Your task to perform on an android device: Create a folder for me with the name "beautiful photos" and move the Queen Elizabeth Park photo into that folder.
Image 0: 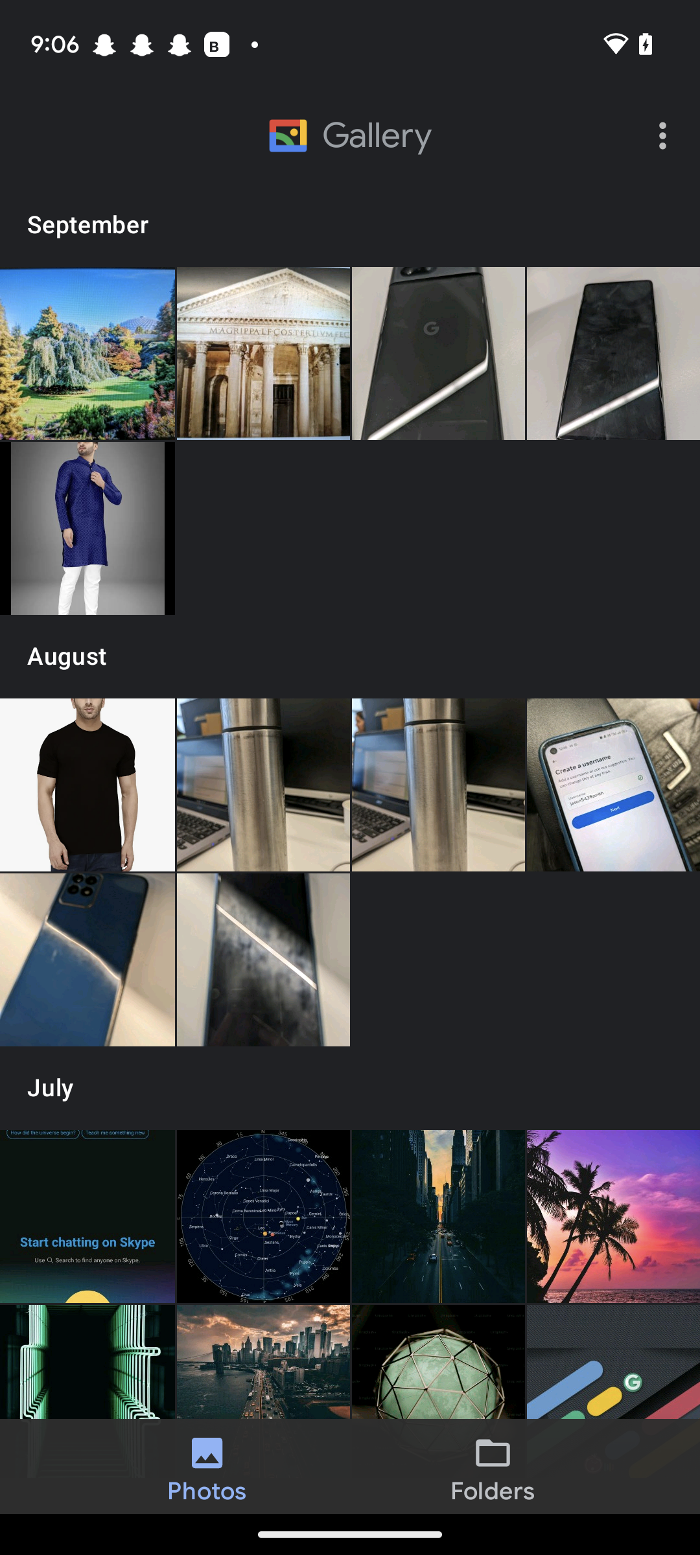
click on the tab "folders" at the bottom right corner of the screen.
Step 0: click (493, 1466)
Image 1: 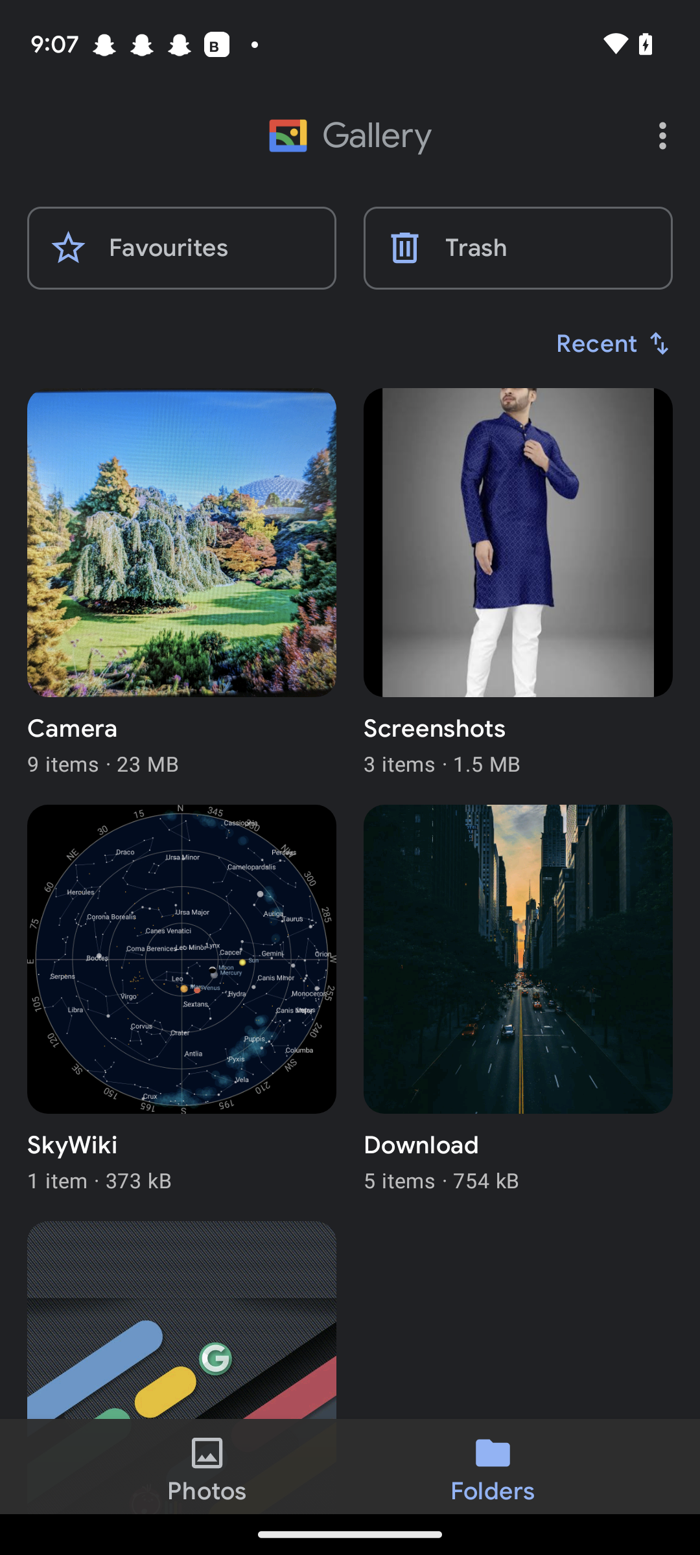
click on the three dots at the top right corner of the screen
Step 1: click (666, 135)
Image 2: 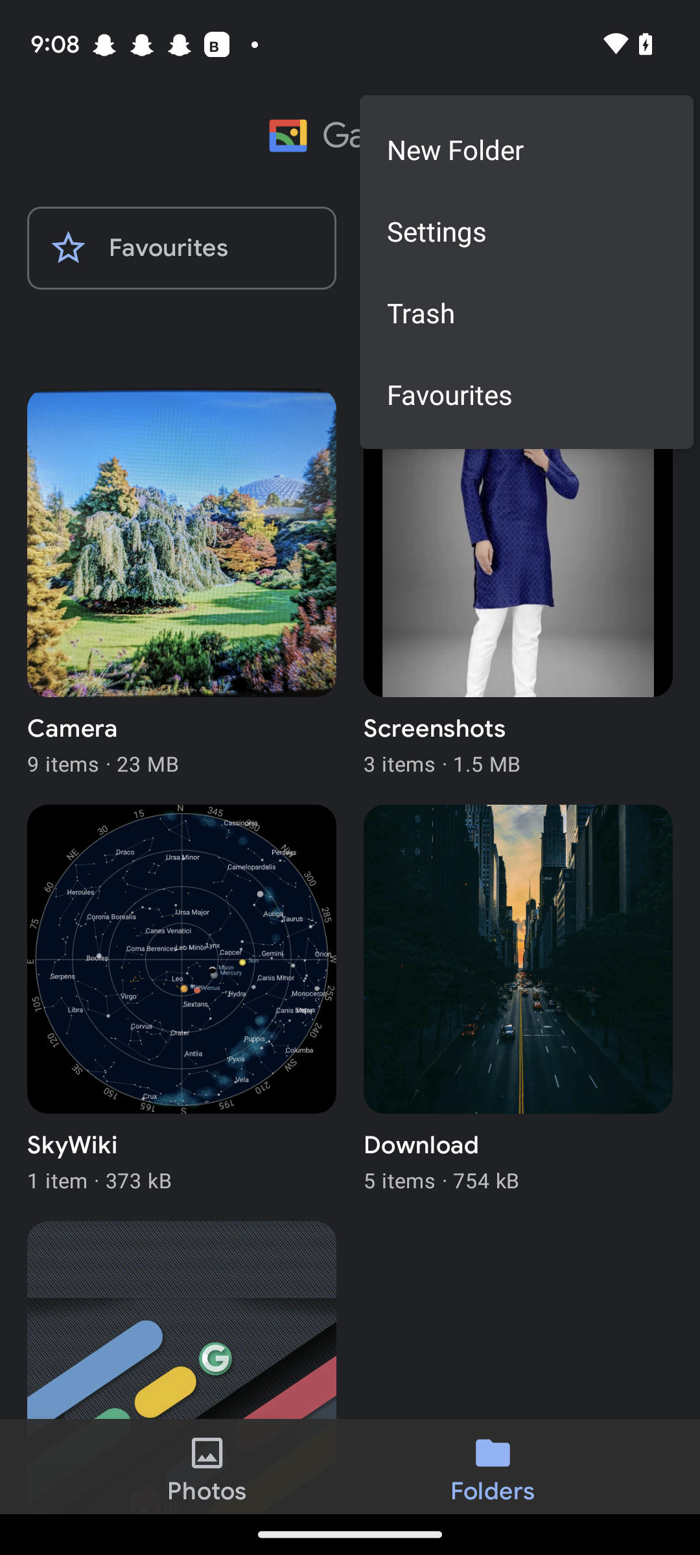
Click on the tab New Folder at the top right.
Step 2: click (526, 149)
Image 3: 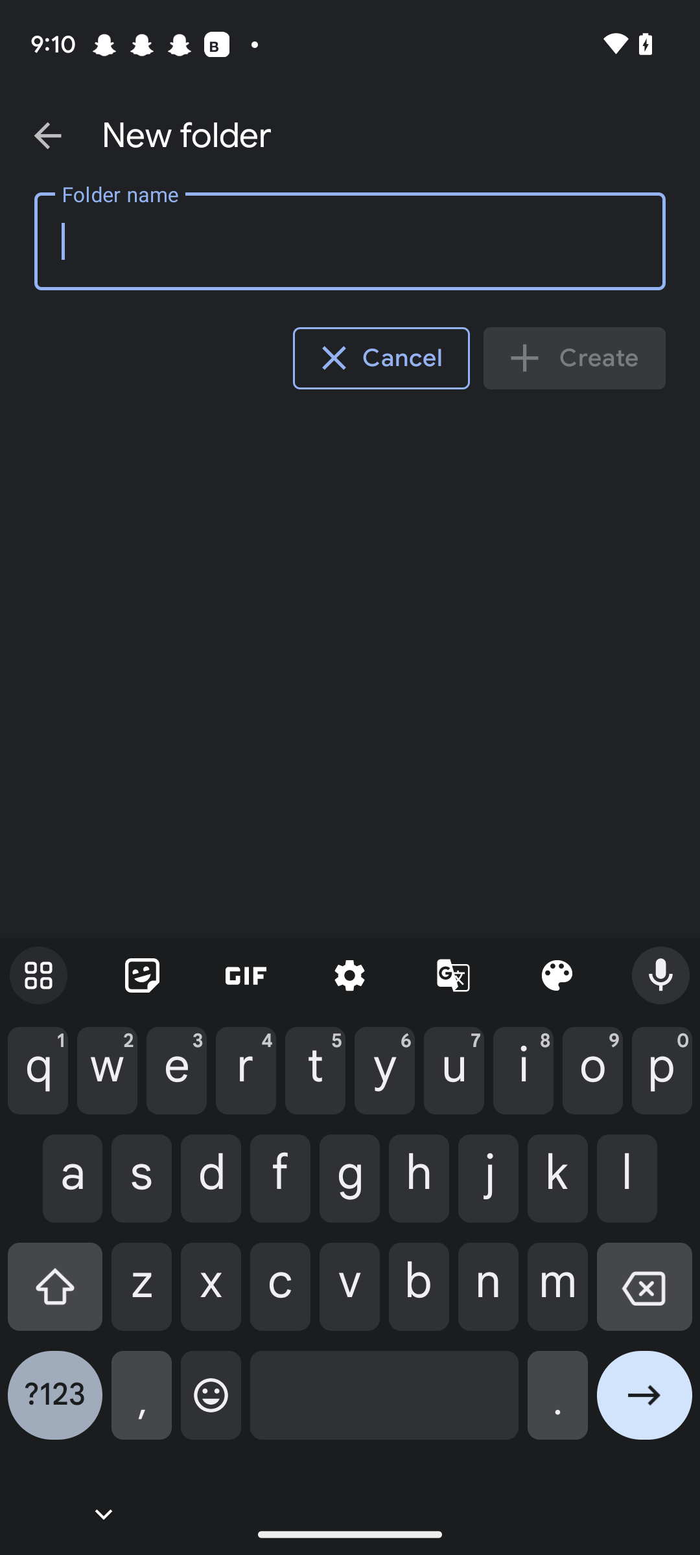
Type "Beautiful photos" in the Folder name box
Step 3: type "Beautiful photos"
Image 4: 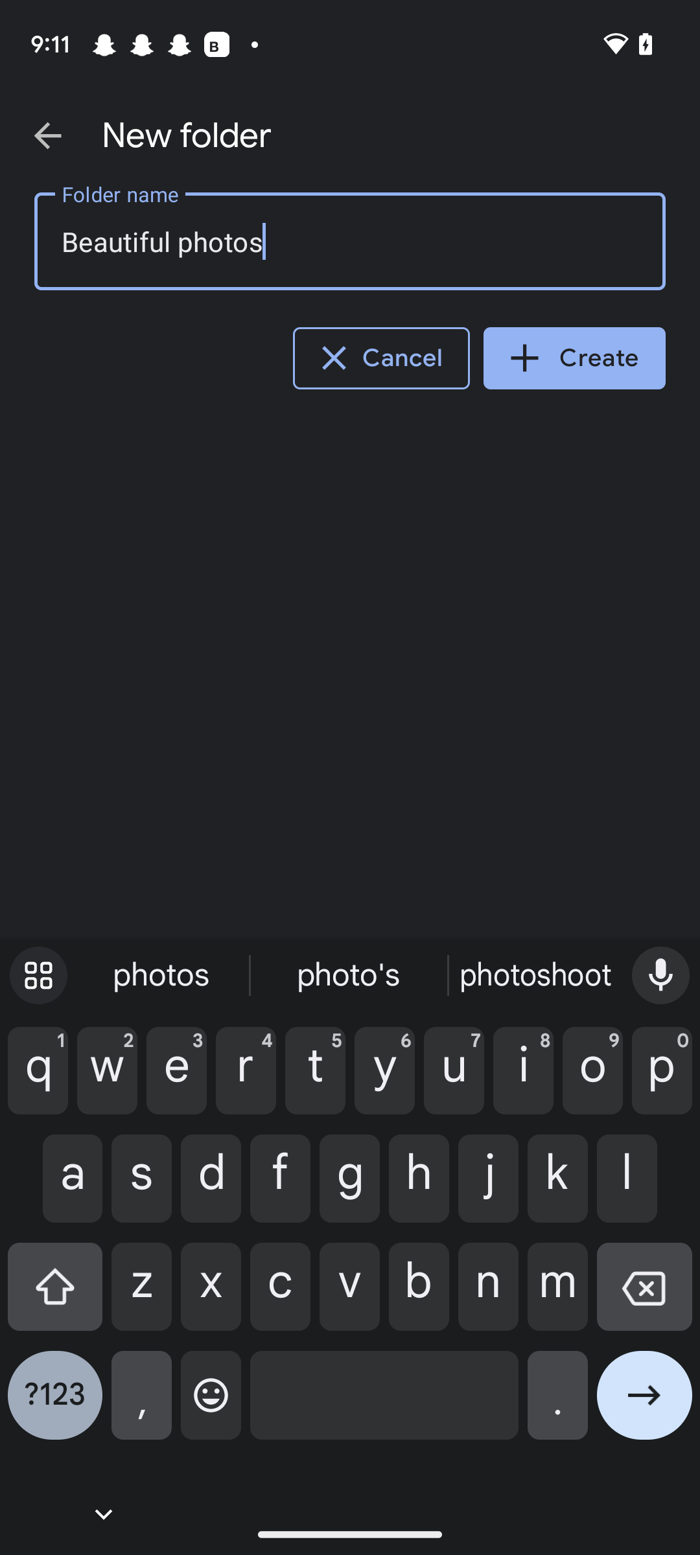
Click on the Tab create.
Step 4: click (574, 358)
Image 6: 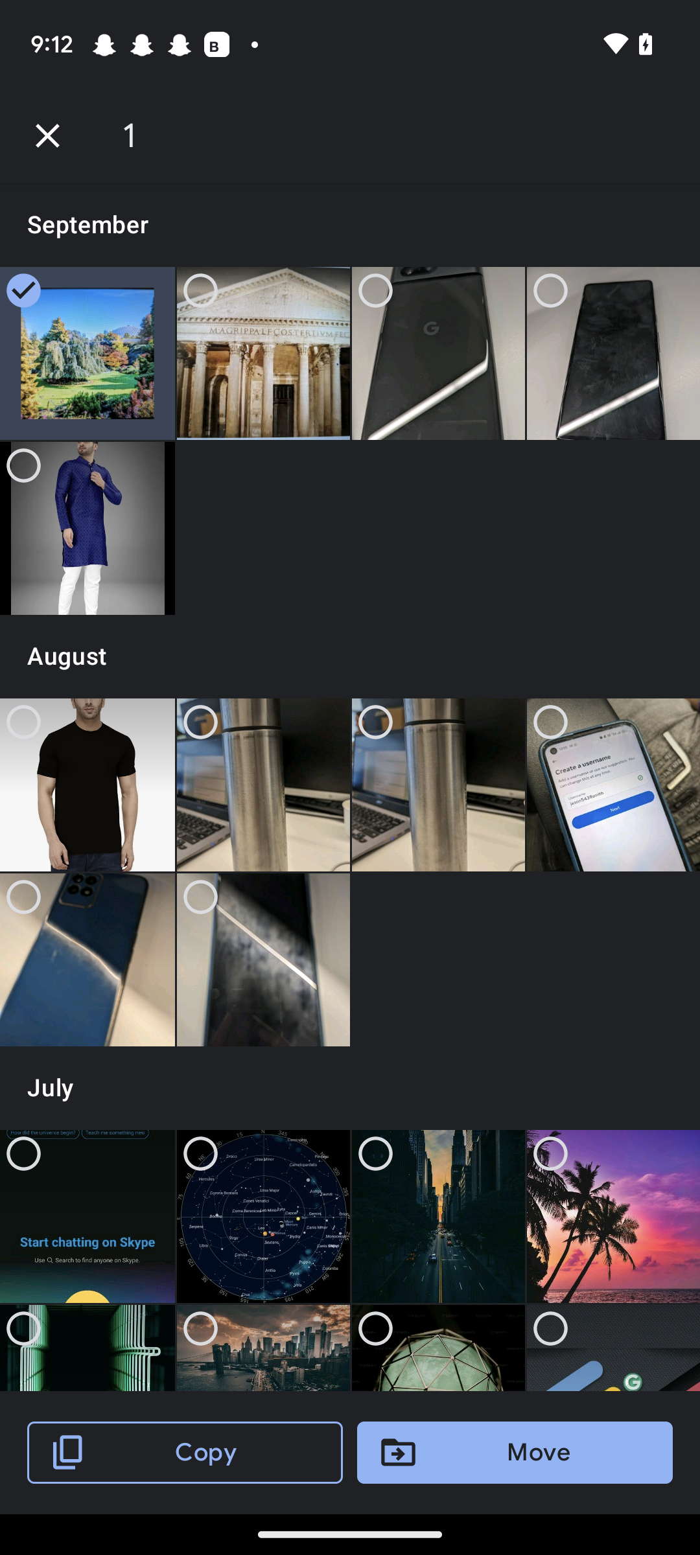
Click on the Tab move at the Bottom right corner of the screen.
Step 6: click (515, 1453)
Image 7: 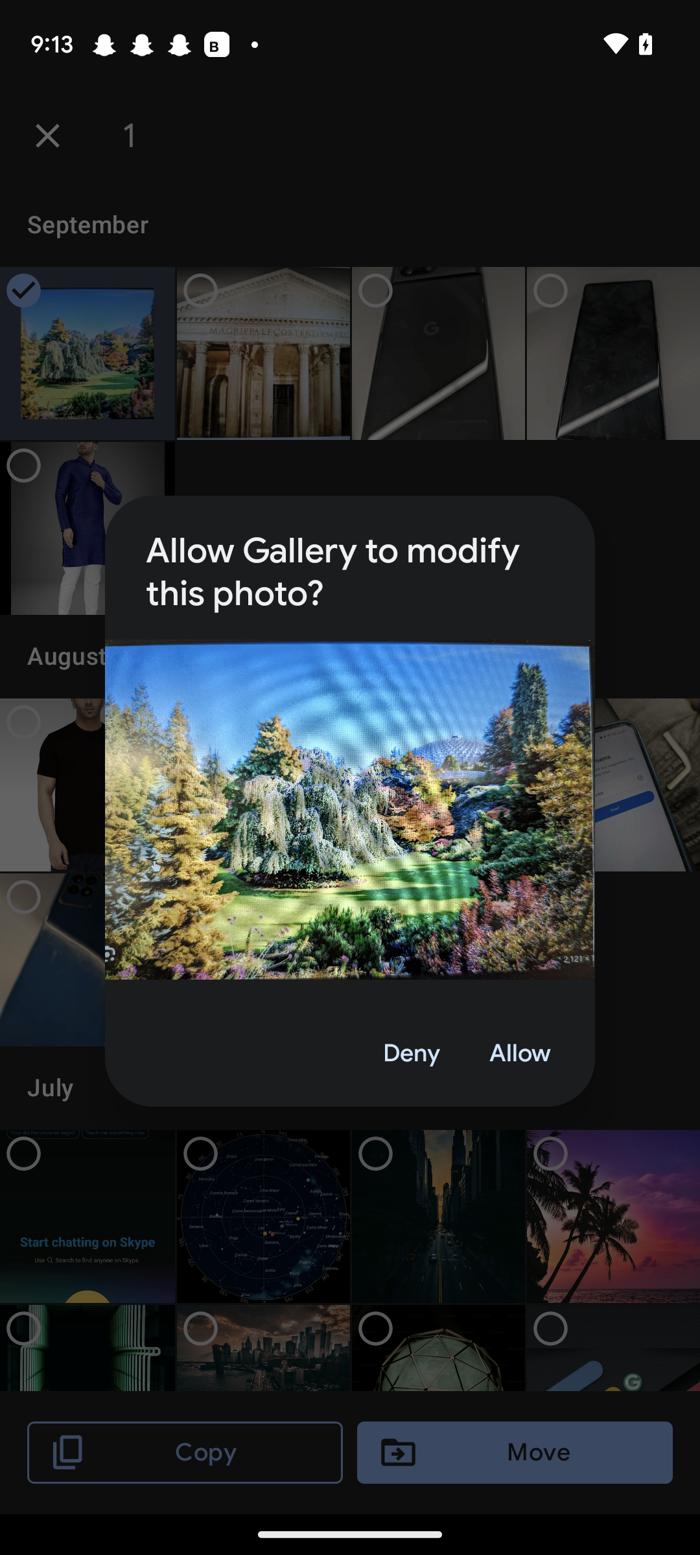
 click on the Tab "allow".
Step 7: click (520, 1054)